Your task to perform on an android device: I am looking for shirts for my husband, so search for "shirts for men" on the Amazon app.
Image 0: 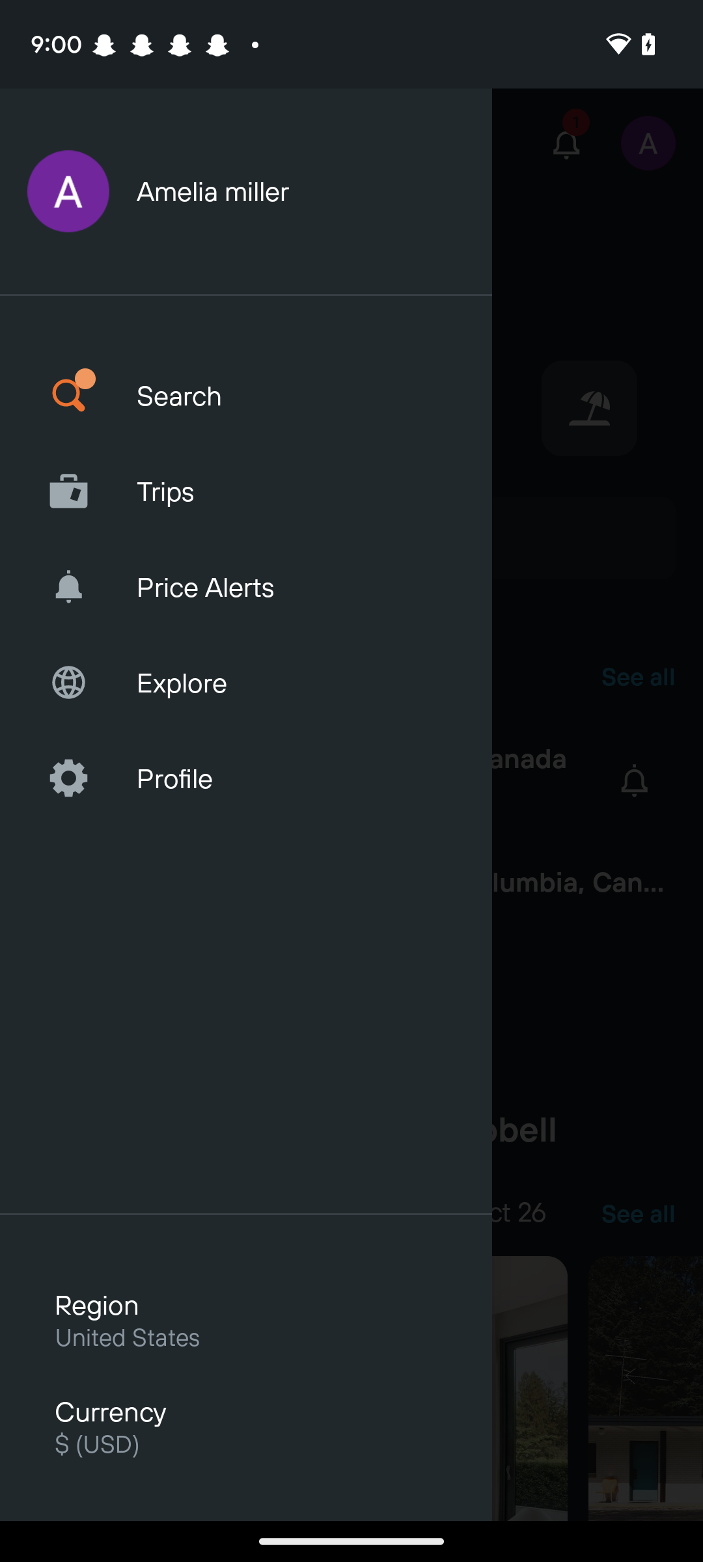
Open the amazon app.
Step 0: open app "Amazon"
Image 1: 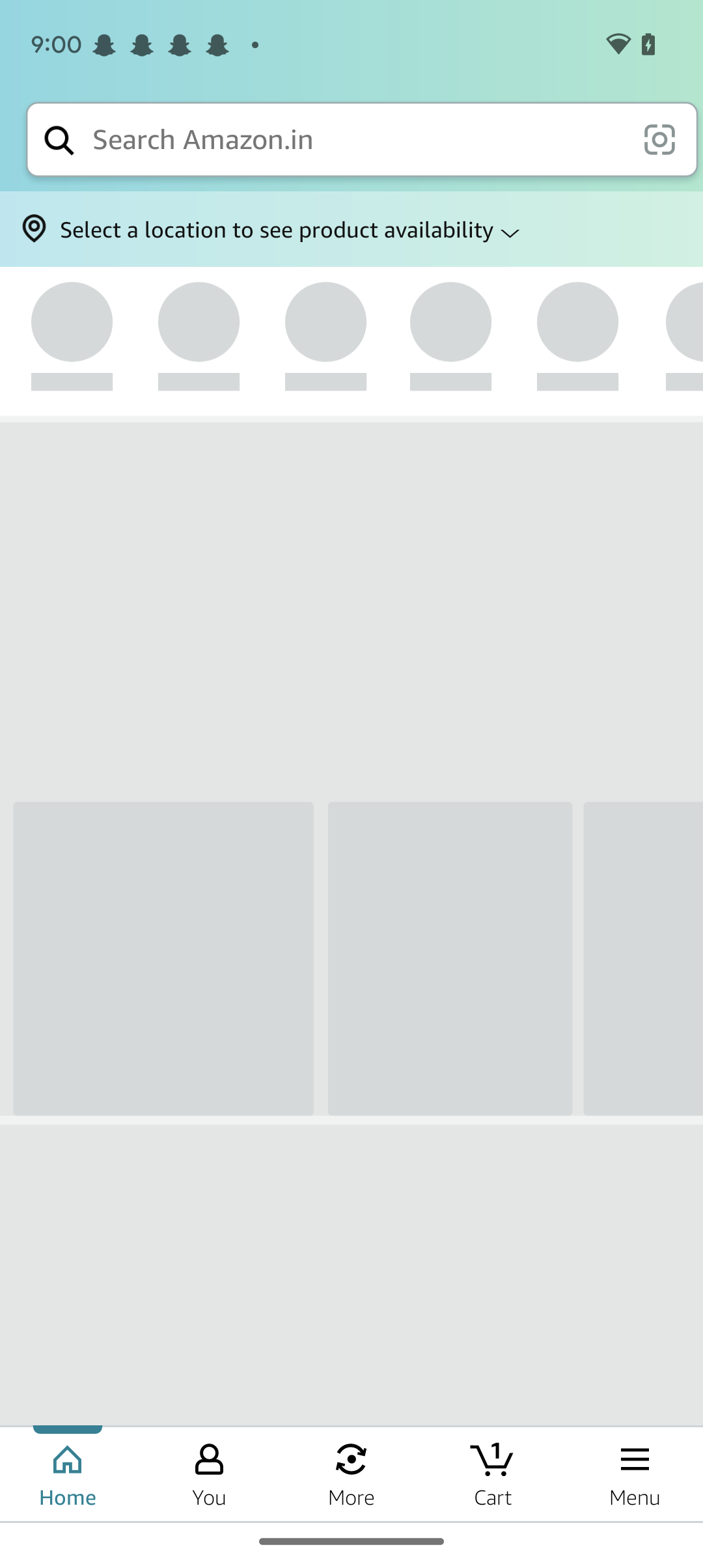
Click on the search box at the top.
Step 1: click (357, 139)
Image 2: 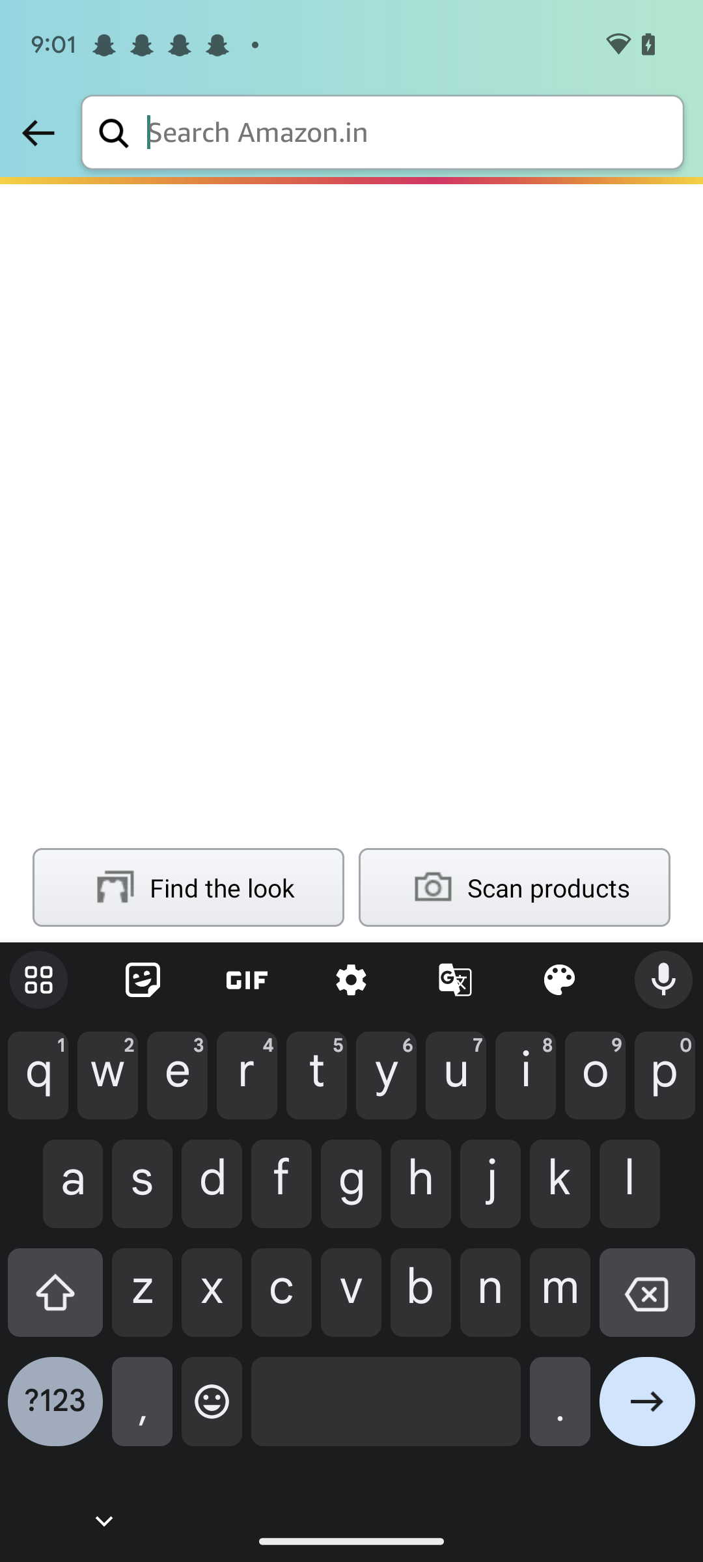
Type "shirts for men" in the search box.
Step 2: type "shirts for men"
Image 3: 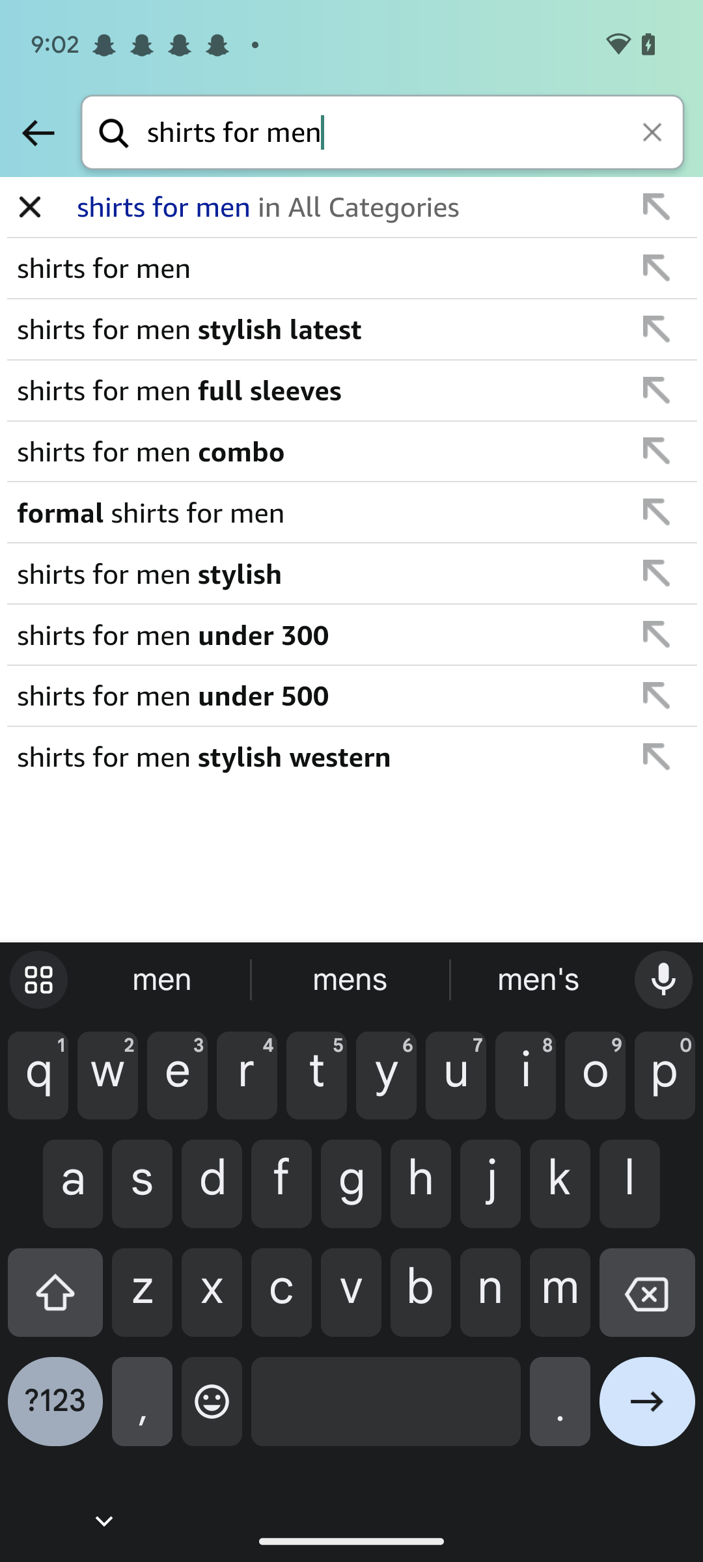
Click on the Go Ahead icon at the bottom right corner of the keyboard.
Step 3: click (647, 1412)
Image 4: 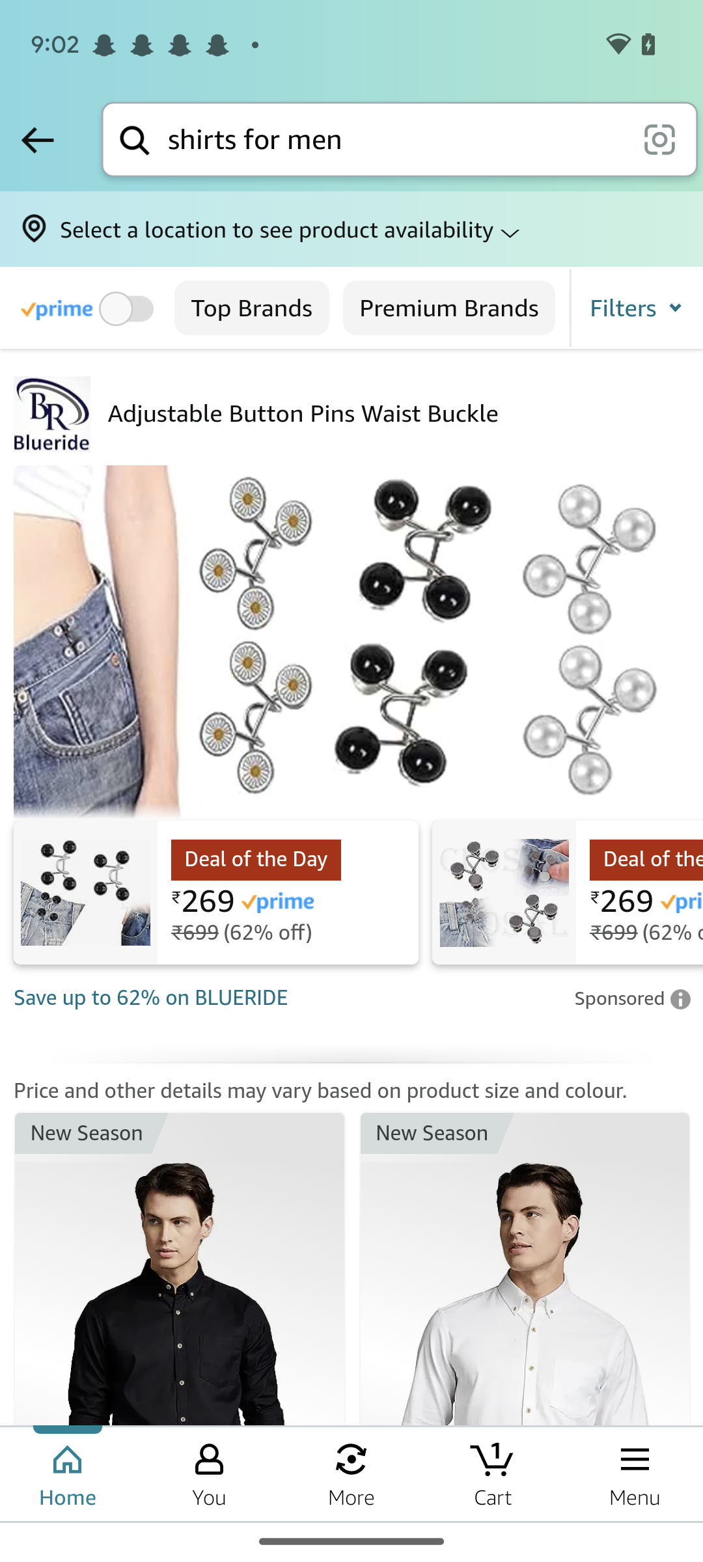
Scroll up
Step 4: scroll down